Your task to perform on an android device: Open the Blintz Pizza app then add a Veg Mexican pizza in regular size with a red cheddar cheese and add sweet corn toppings, then add to the cart.
Image 0: 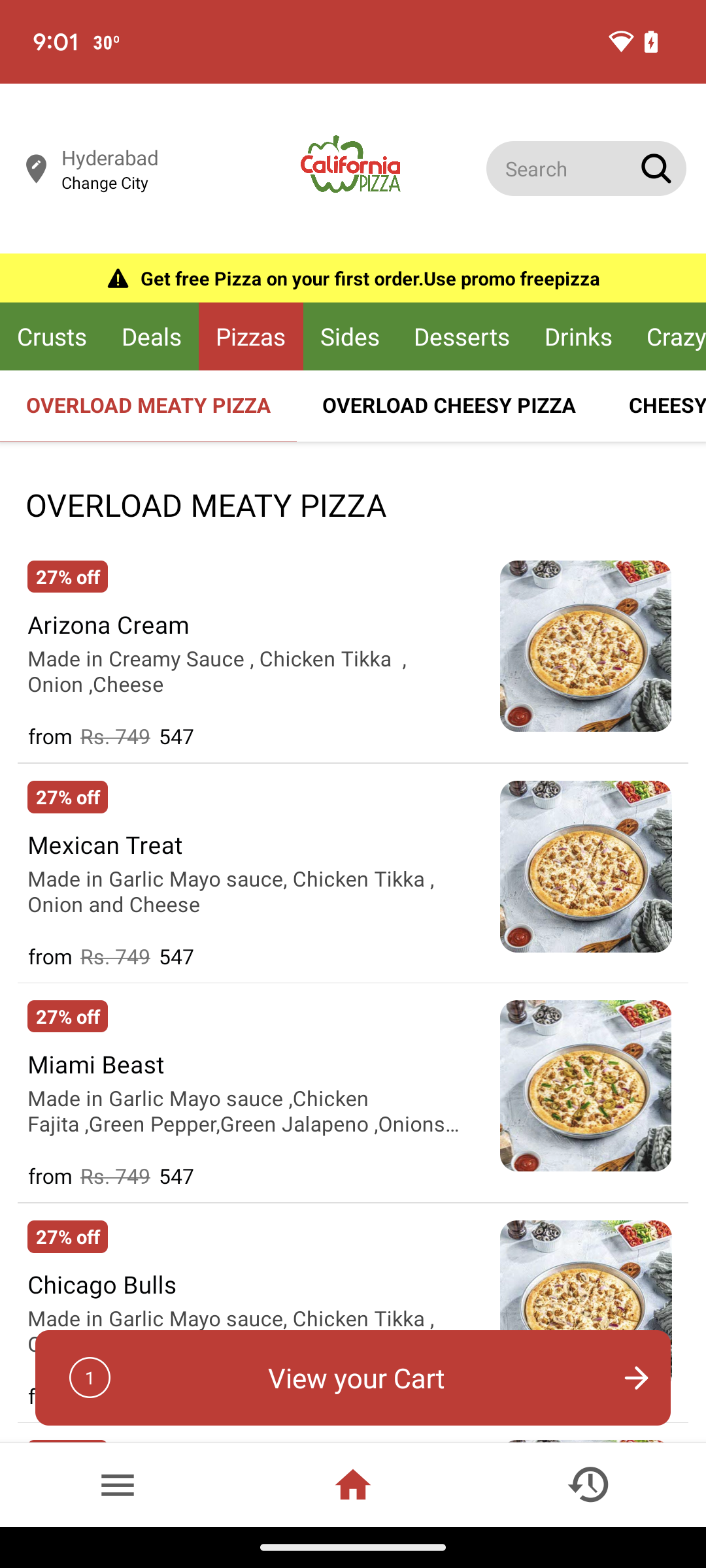
Open the Blintz Pizza app
Step 0: open app "Blintz Pizza"
Image 1: 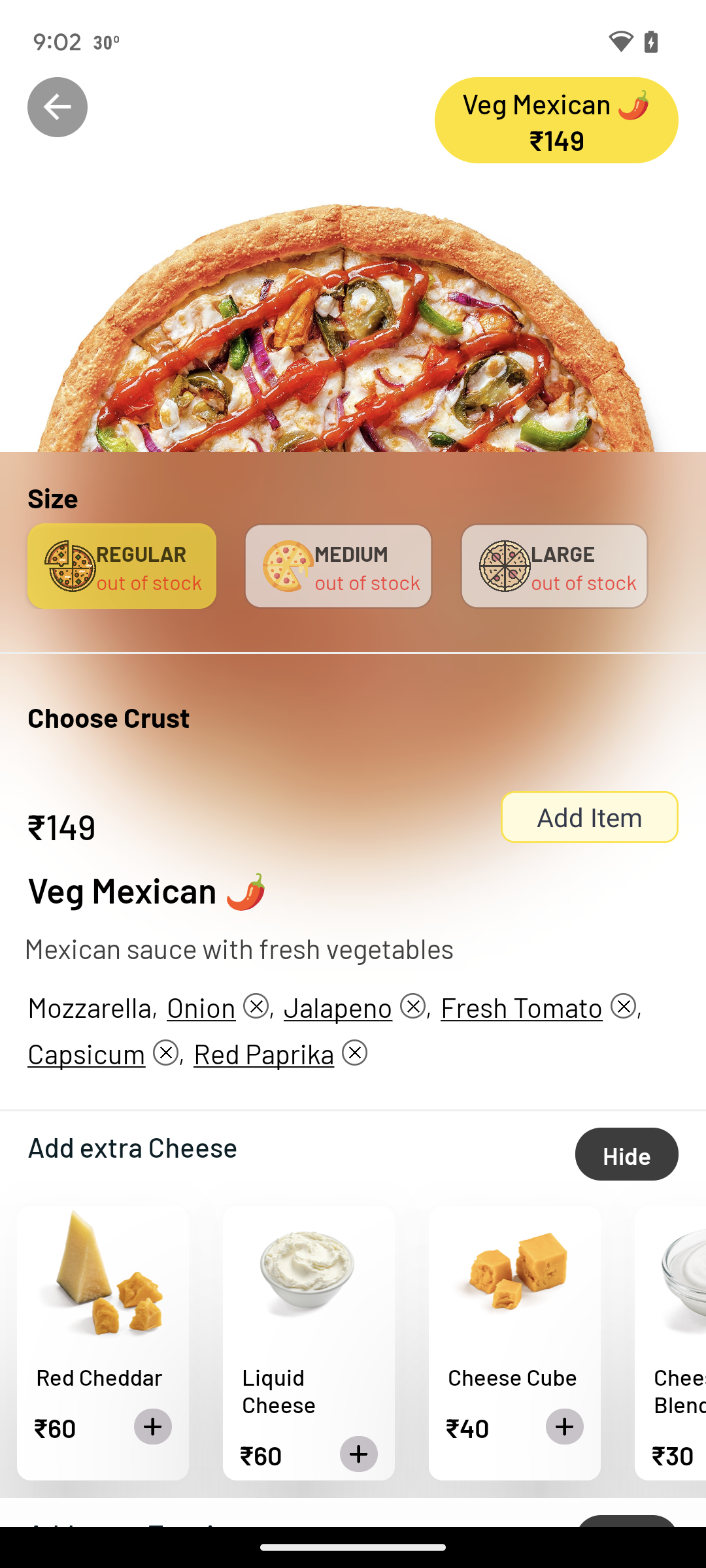
click on the + icon of the red cheddar cheese 
Step 1: click (153, 1426)
Image 2: 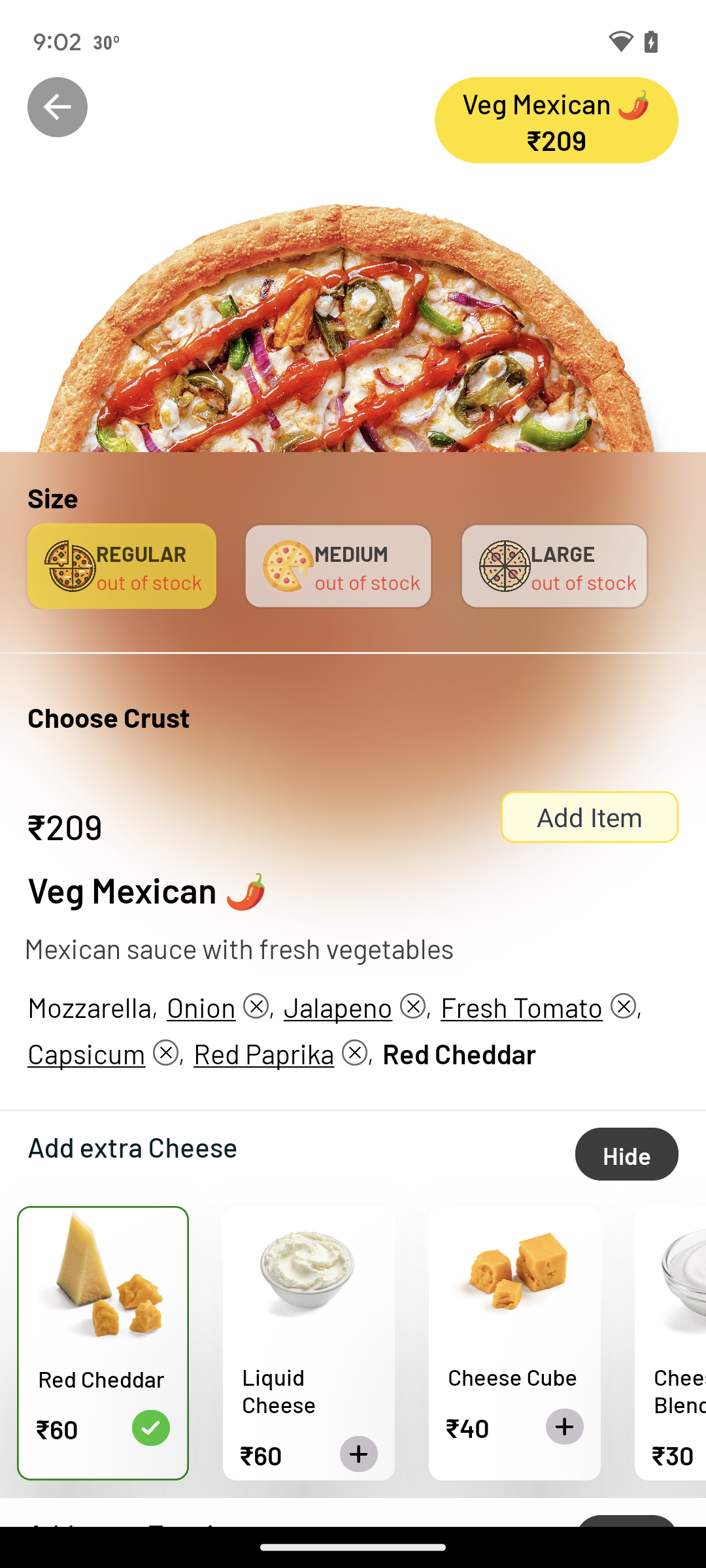
Swipe up to view more toppings
Step 2: scroll down
Image 3: 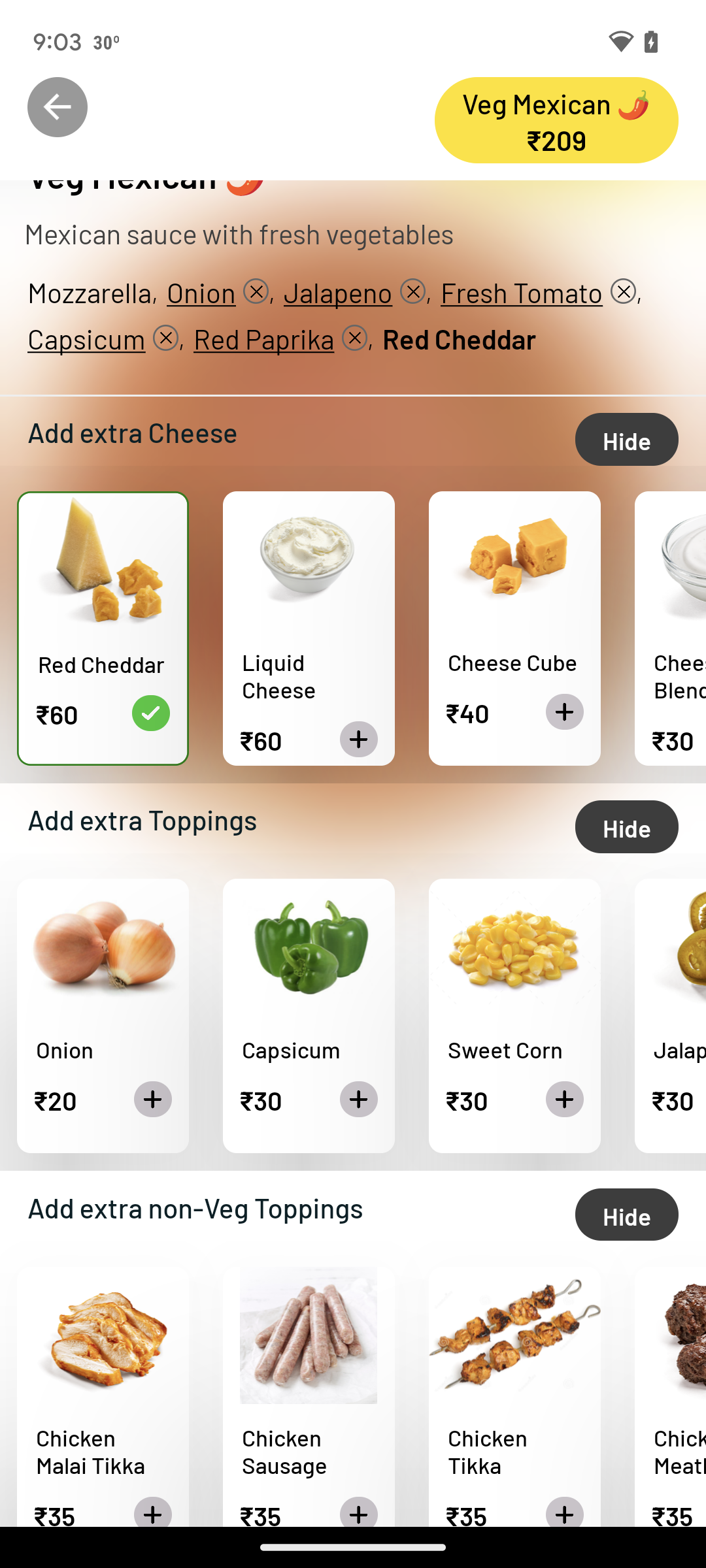
Click on the + icon of the sweet corn
Step 3: click (565, 1098)
Image 4: 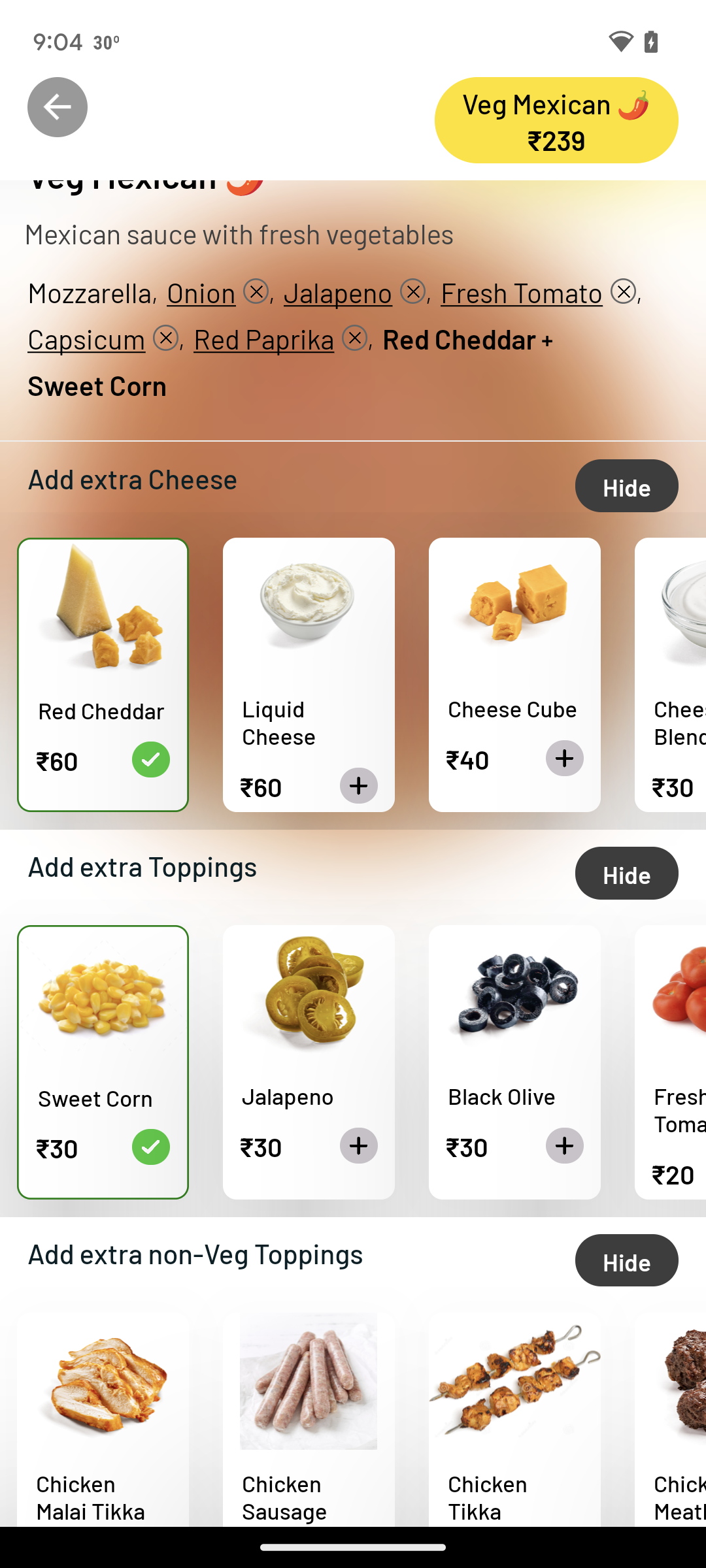
Swipe down 
Step 4: scroll up
Image 5: 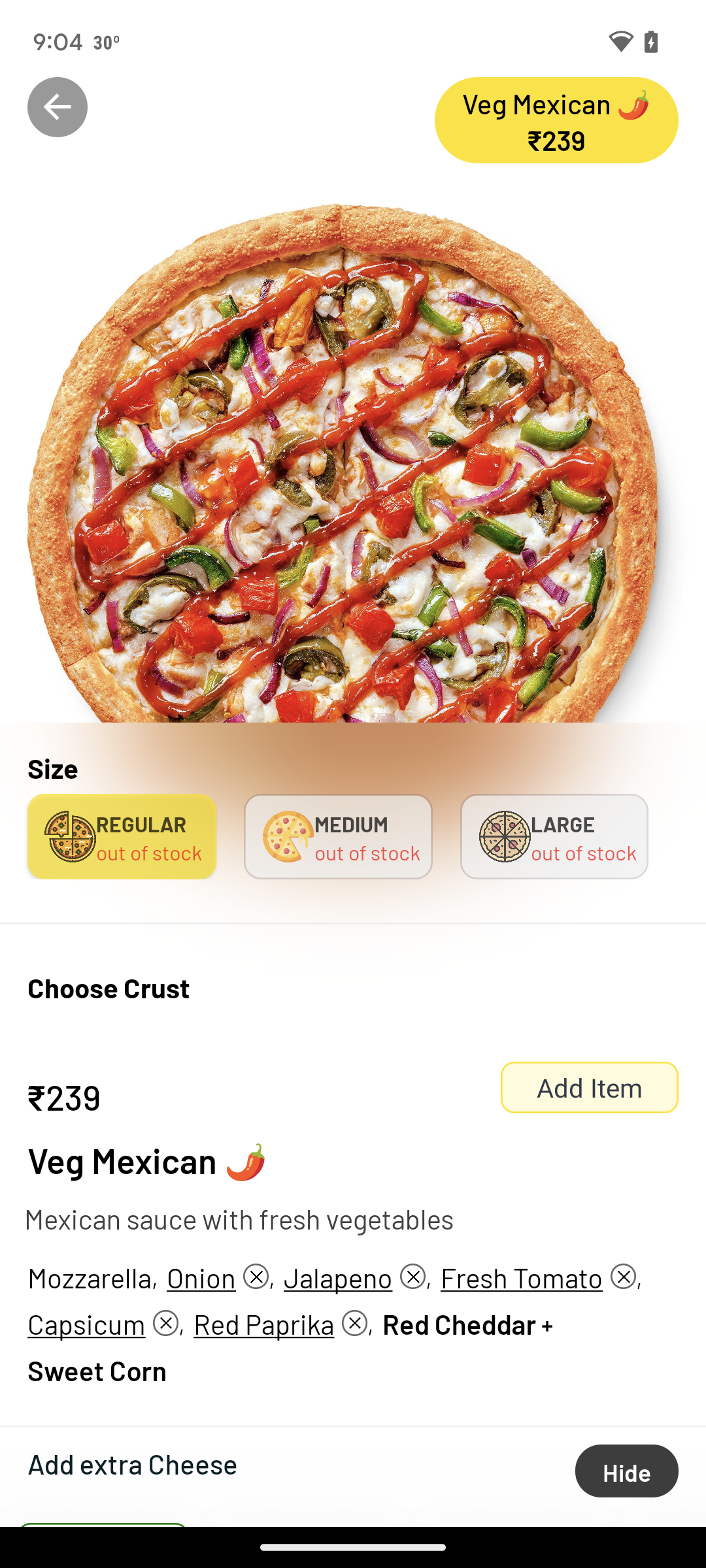
Click on the add item button
Step 5: click (589, 1086)